Your task to perform on an android device: I want to get some style ideas to wear black formal pants in my office, so look at the style ideas with black formal pants on the Myntra app.
Image 0: 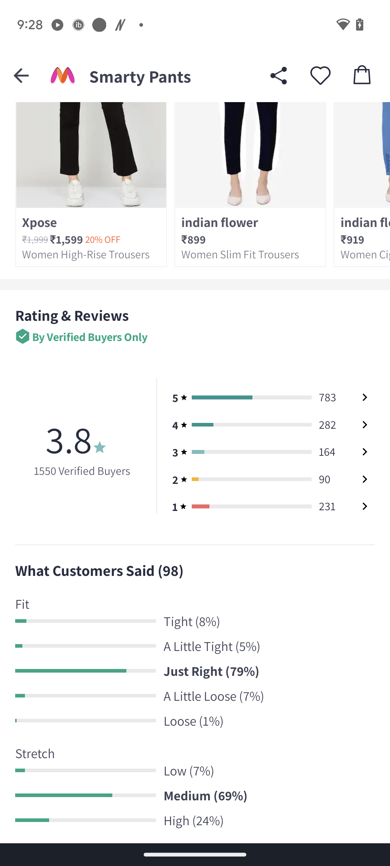
Scroll up
Step 0: scroll down
Image 1: 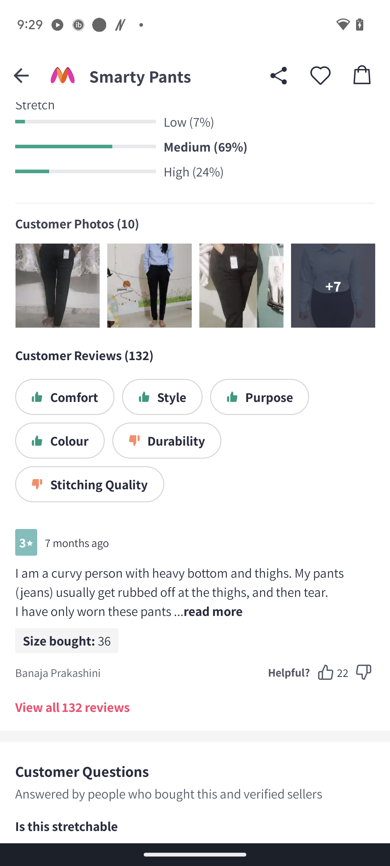
Scroll up
Step 1: scroll down
Image 2: 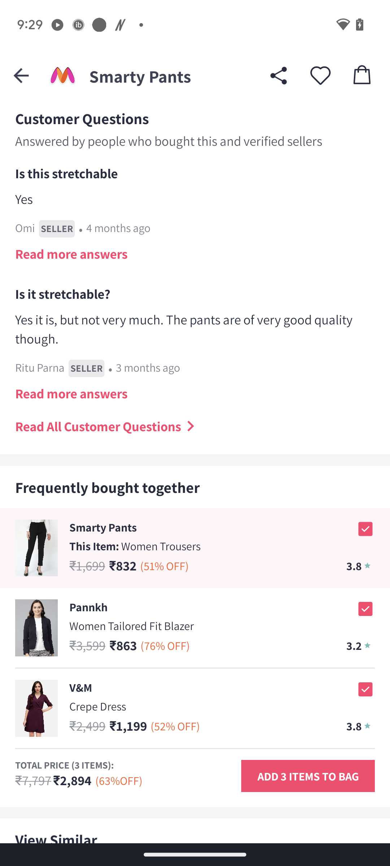
Scroll up
Step 2: scroll down
Image 3: 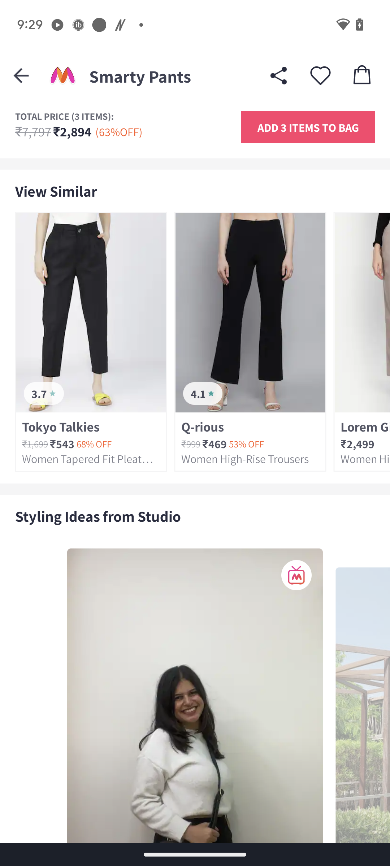
Scroll up
Step 3: scroll down
Image 4: 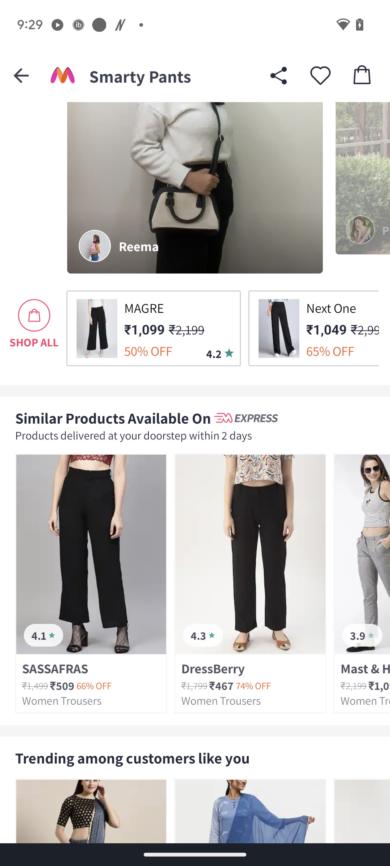
Scroll up
Step 4: scroll up
Image 5: 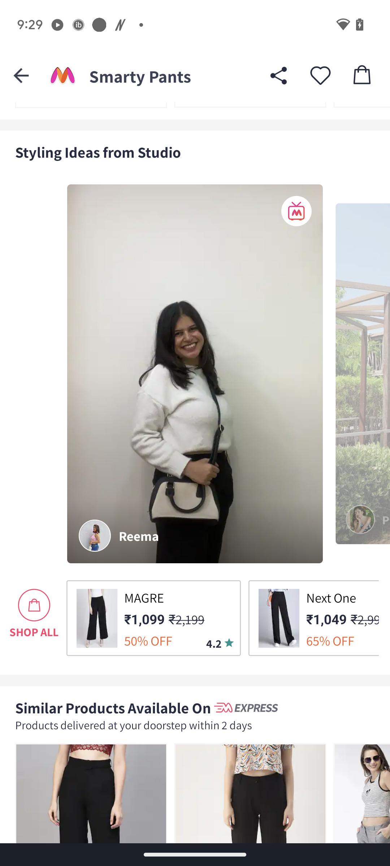
Swipe left under the tab Styling ideas from Studio.
Step 5: scroll right
Image 6: 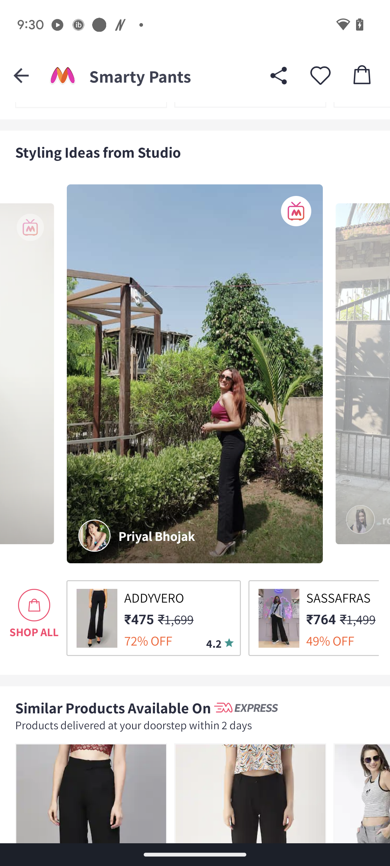
Swipe left under the tab Styling ideas from Studio.
Step 6: scroll right
Image 7: 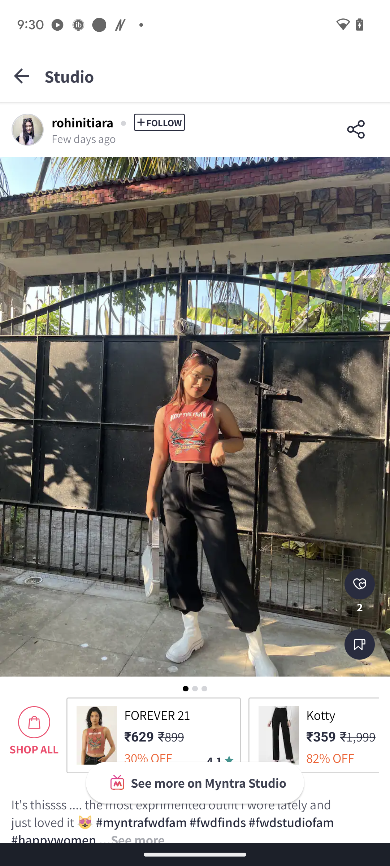
Swipe left under the tab Styling ideas from Studio.
Step 7: scroll right